Your task to perform on an android device: In the Evolve app, I should track my progress if I want to keep myself motivated to meditate.
Image 0: 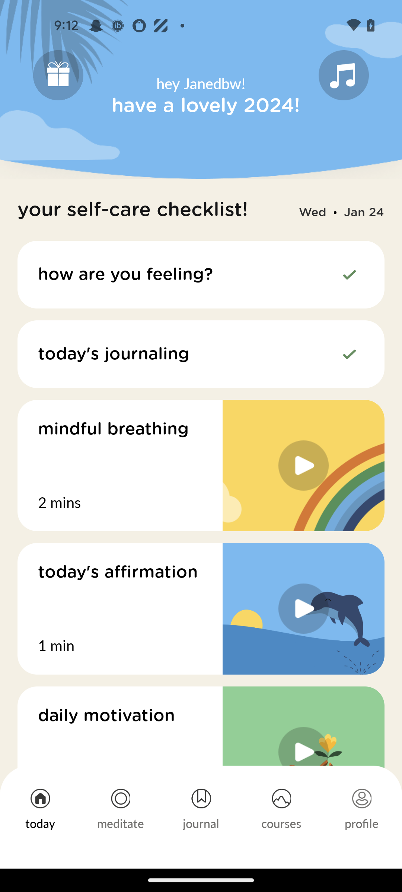
Click on the profile tab
Step 0: click (362, 823)